Your task to perform on an android device: I want to view the specifications of Nordic center Cabinet wardrobe Drawer pull Handle  in the Temu  app
Image 0: 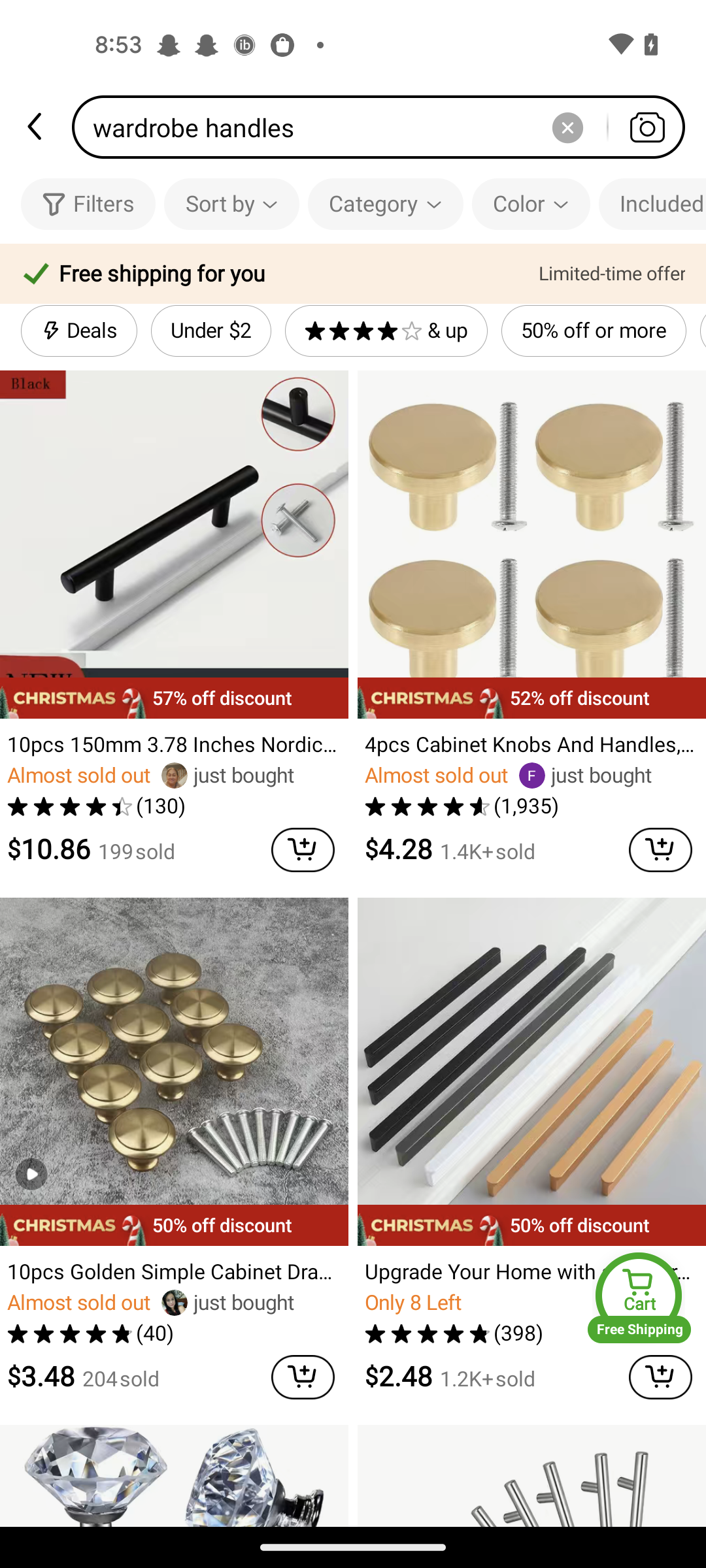
Click on the Nordic center Cabinet wardrobe Drawer pull Handle
Step 0: click (174, 627)
Image 1: 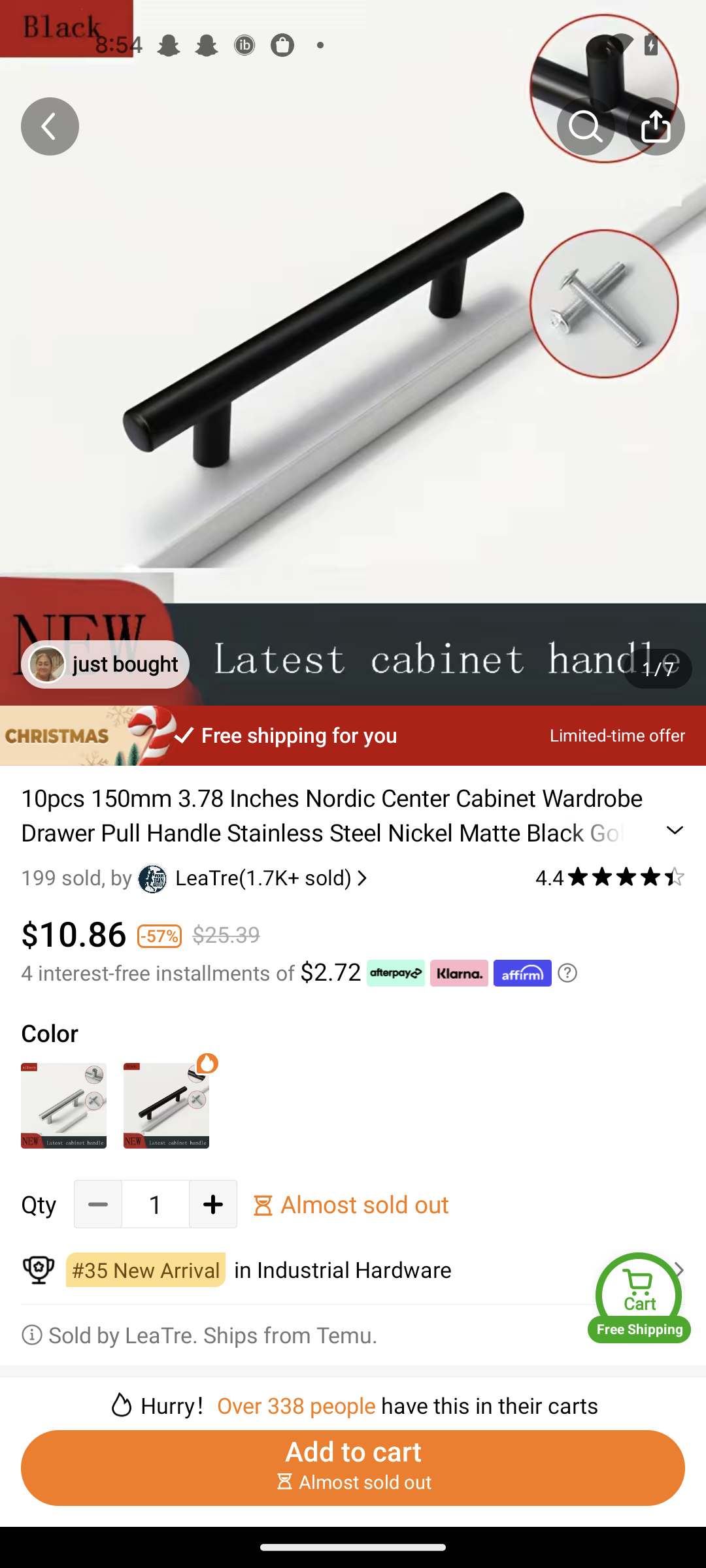
Swipe up to view the product
Step 1: scroll down
Image 2: 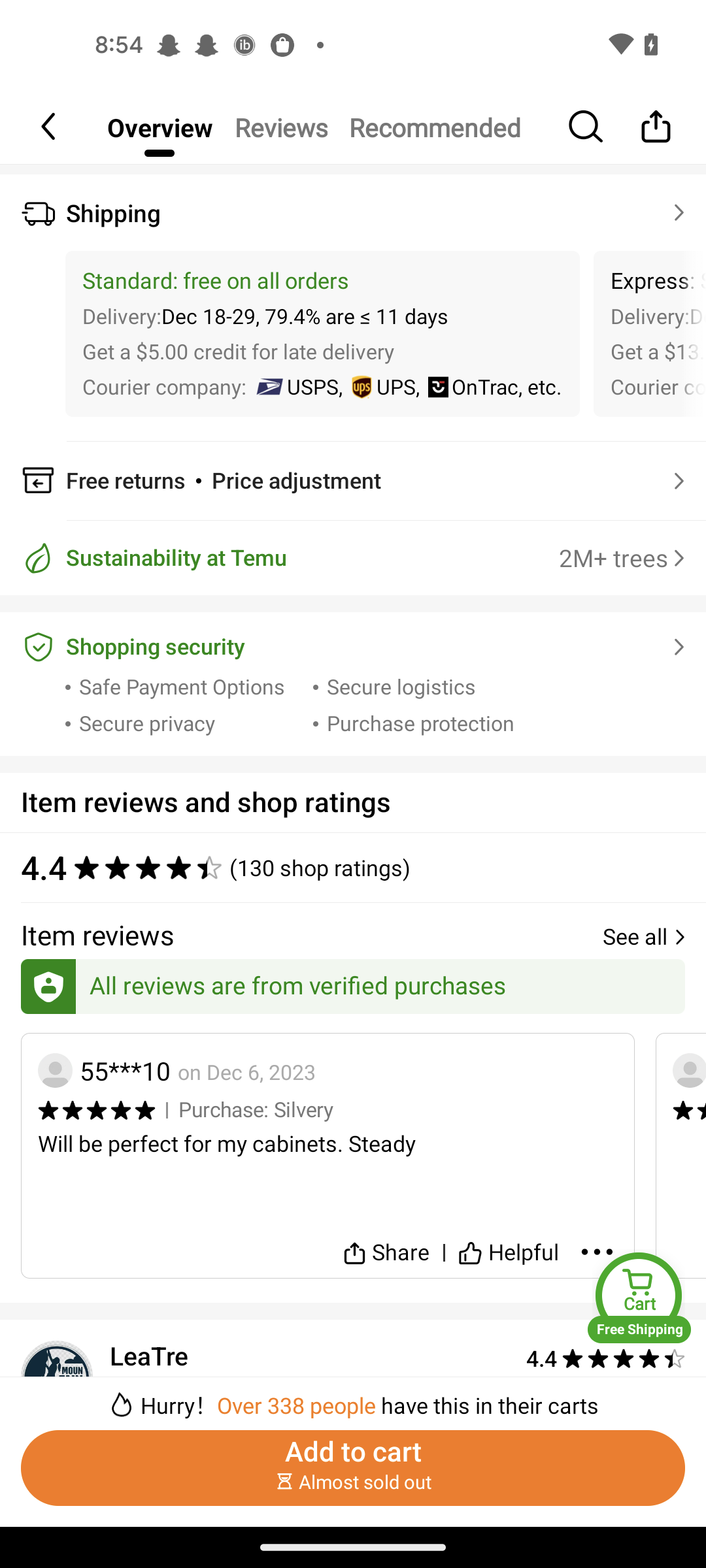
Swipe up to view the product
Step 2: scroll down
Image 3: 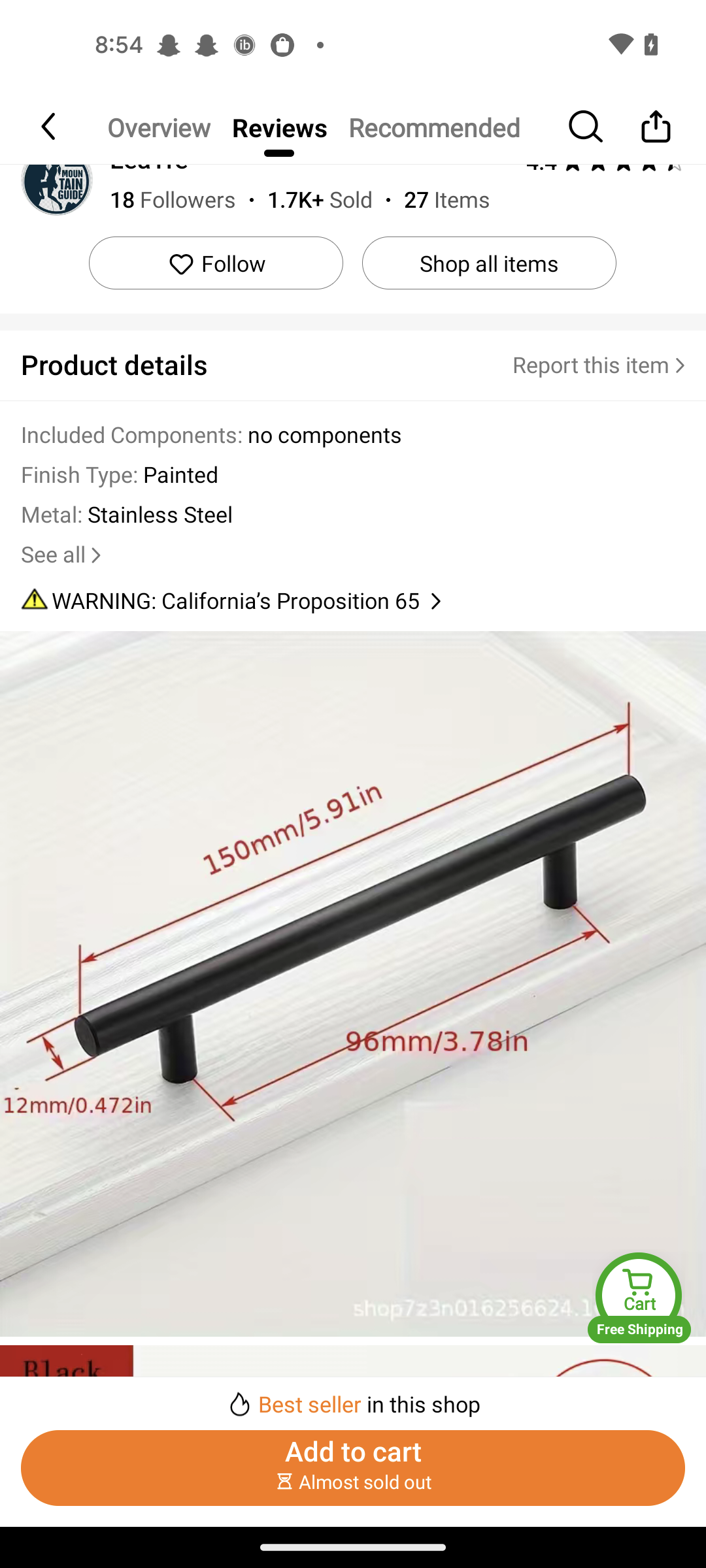
Swipe up to view the product
Step 3: scroll down
Image 4: 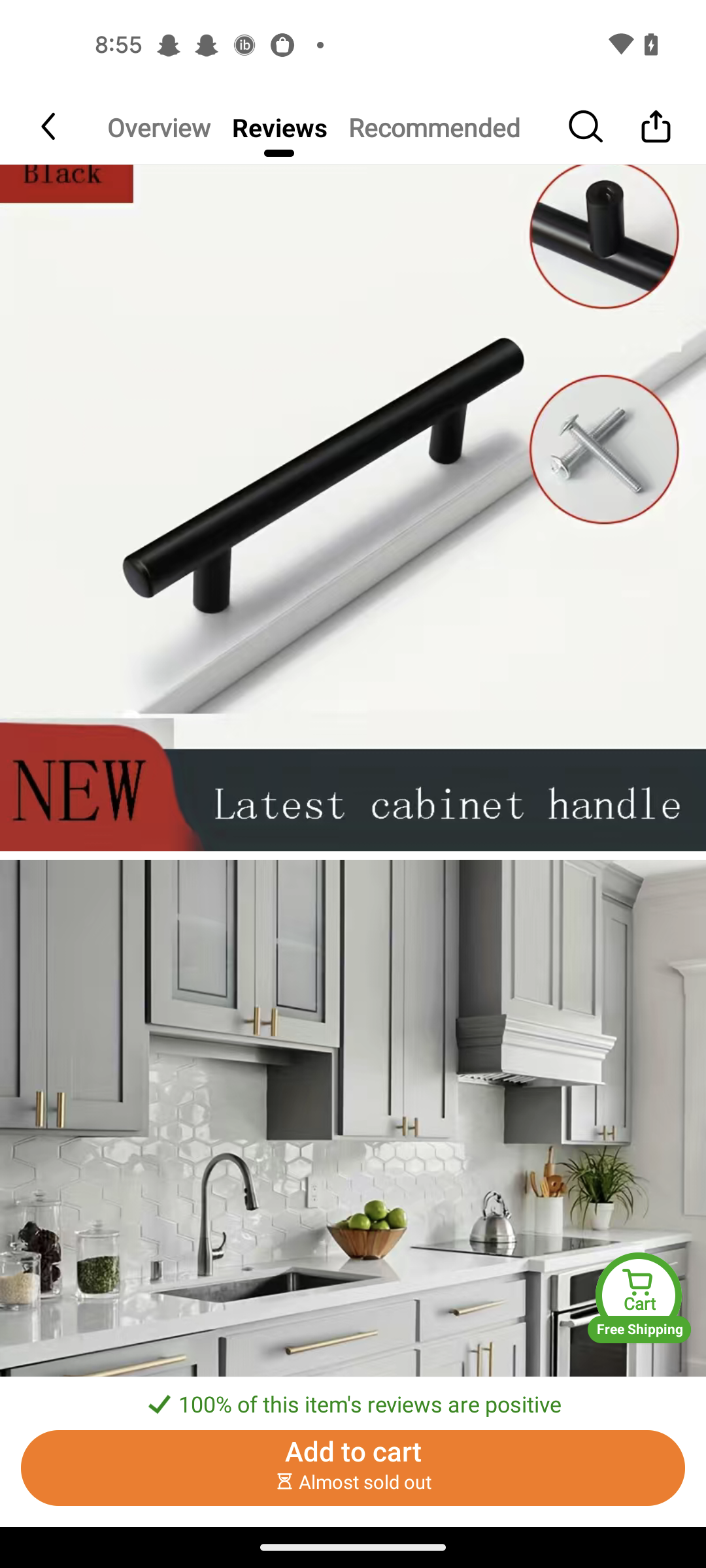
Swipe up to view the product
Step 4: scroll down
Image 5: 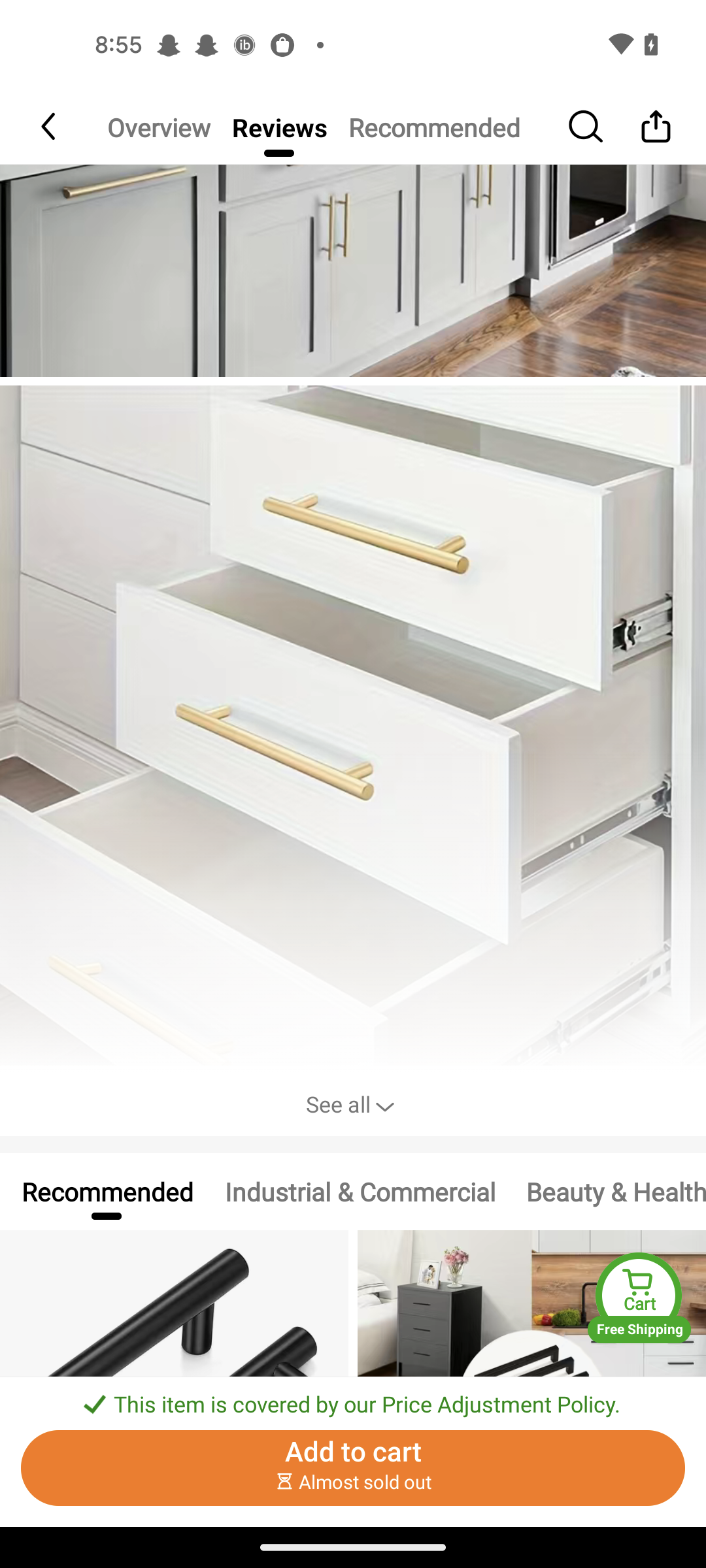
Swipe up to view the product
Step 5: scroll down